Your task to perform on an android device: Search for Mens Running Shoes on the GOAT app.
Image 0: 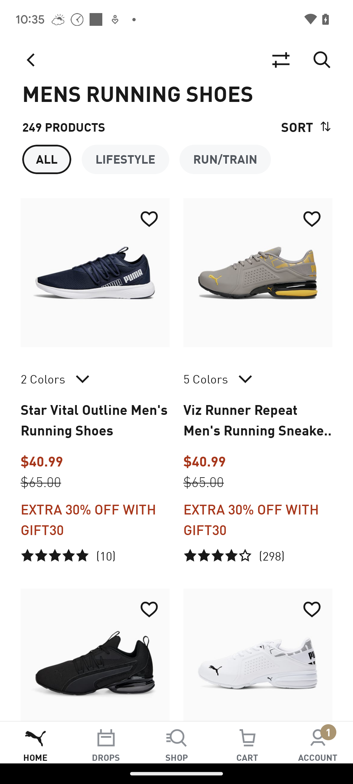
Open the GOAT app.
Step 0: open app "GOAT"
Image 1: 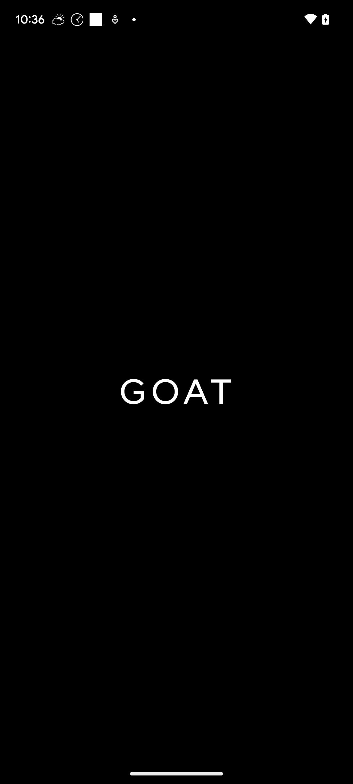
Open the GOAT app.
Step 1: wait
Image 2: 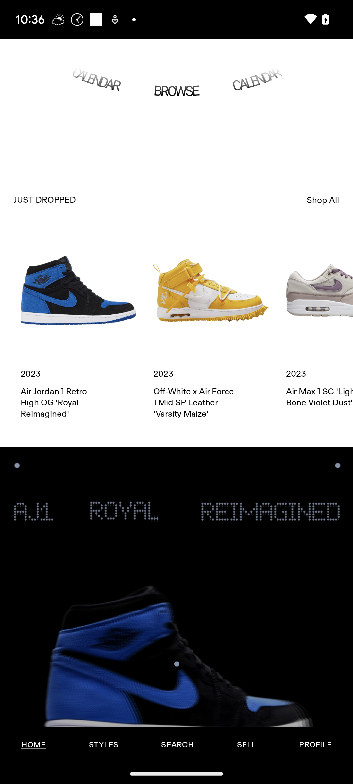
Click on the search button from the bottom list.
Step 2: click (177, 745)
Image 3: 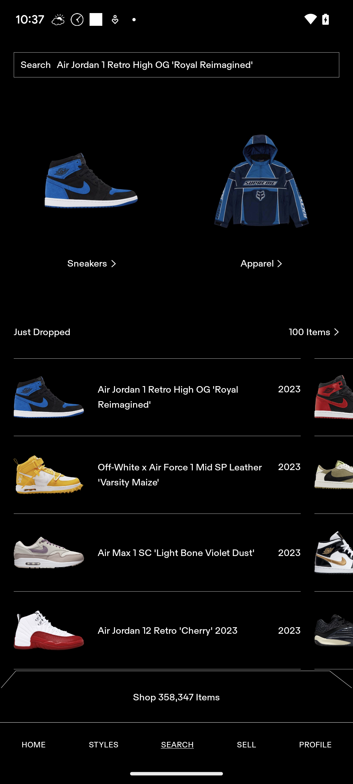
Click on the search bar.
Step 3: click (193, 65)
Image 4: 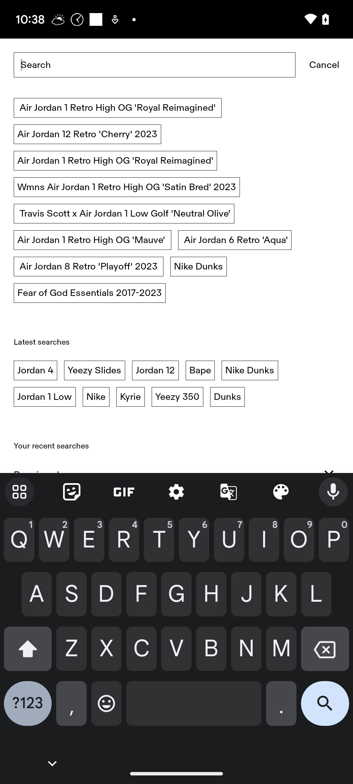
Enter the product name which is Mens Running shoes.
Step 4: type "Mens running shoes"
Image 5: 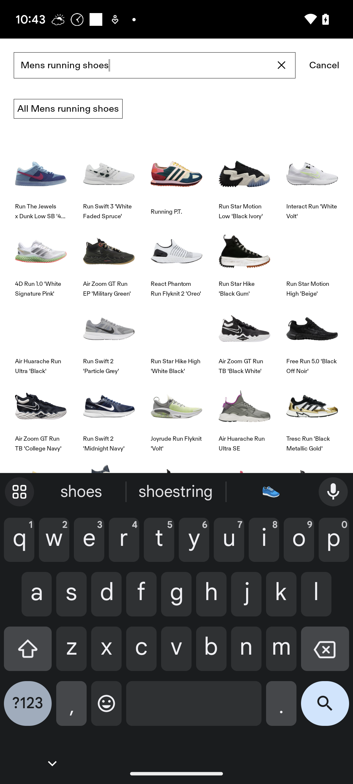
Click on the first option.
Step 5: click (68, 108)